Your task to perform on an android device: there is some changes with the flight timings till further updates , Pause the timer in the clock app
Image 0: 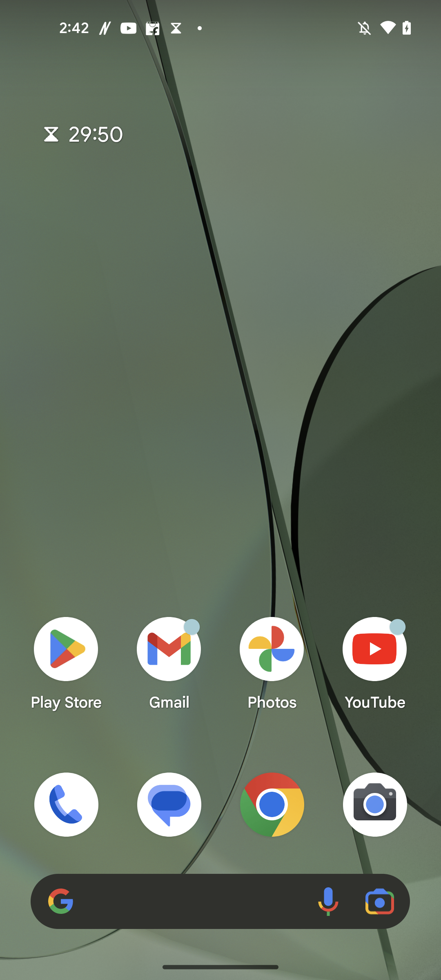
Open the Clock app
Step 0: open app "Clock"
Image 1: 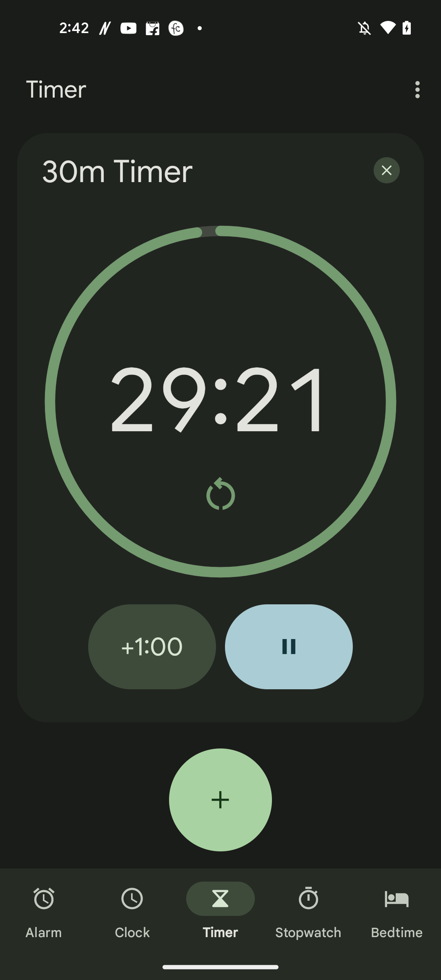
Click on the Pause button of 30 minute Timer
Step 1: click (289, 646)